Your task to perform on an android device:  In the Reminder app, set the birthday party reminder to repeat yearly.
Image 0: 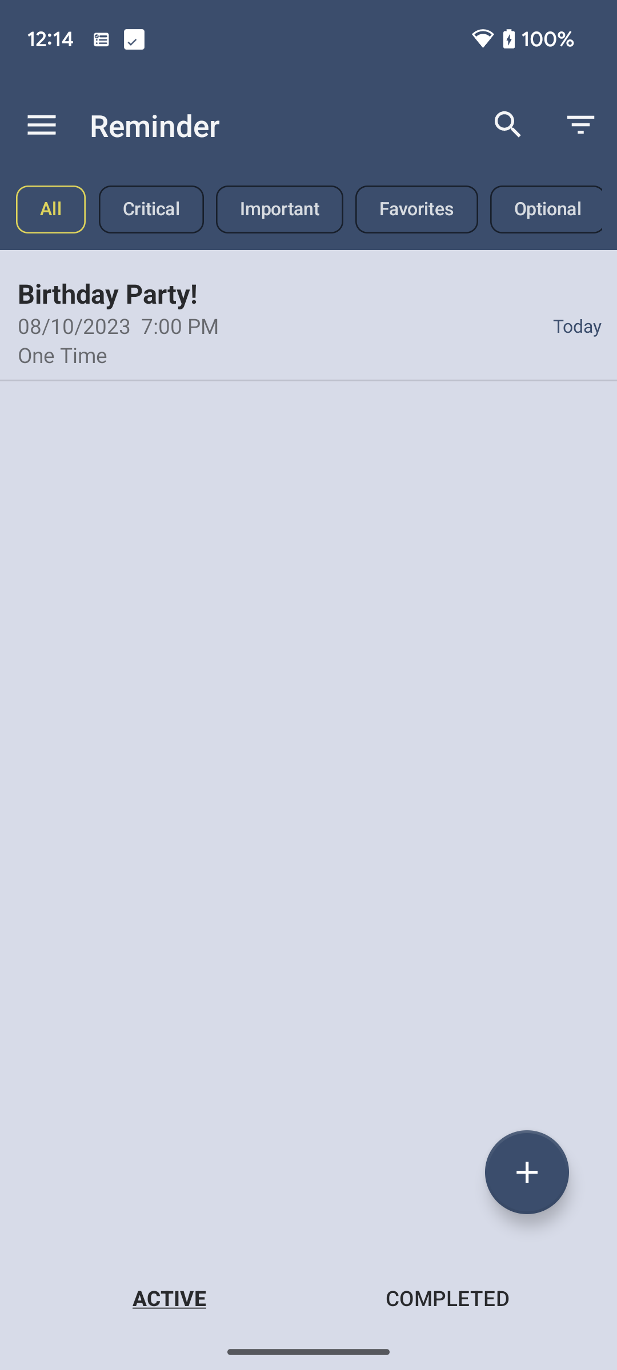
Click on the Birthday party reminder.
Step 0: click (338, 340)
Image 1: 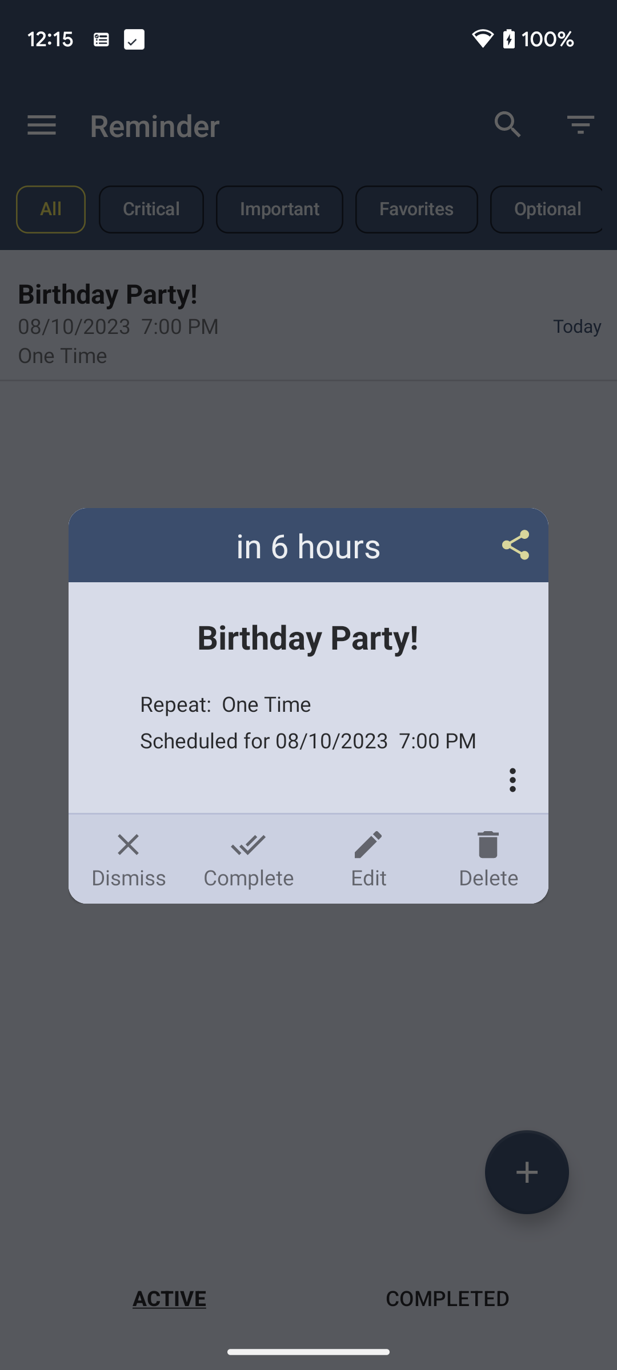
Click on the edit option at the bottom of the pop up screen.
Step 1: click (368, 859)
Image 2: 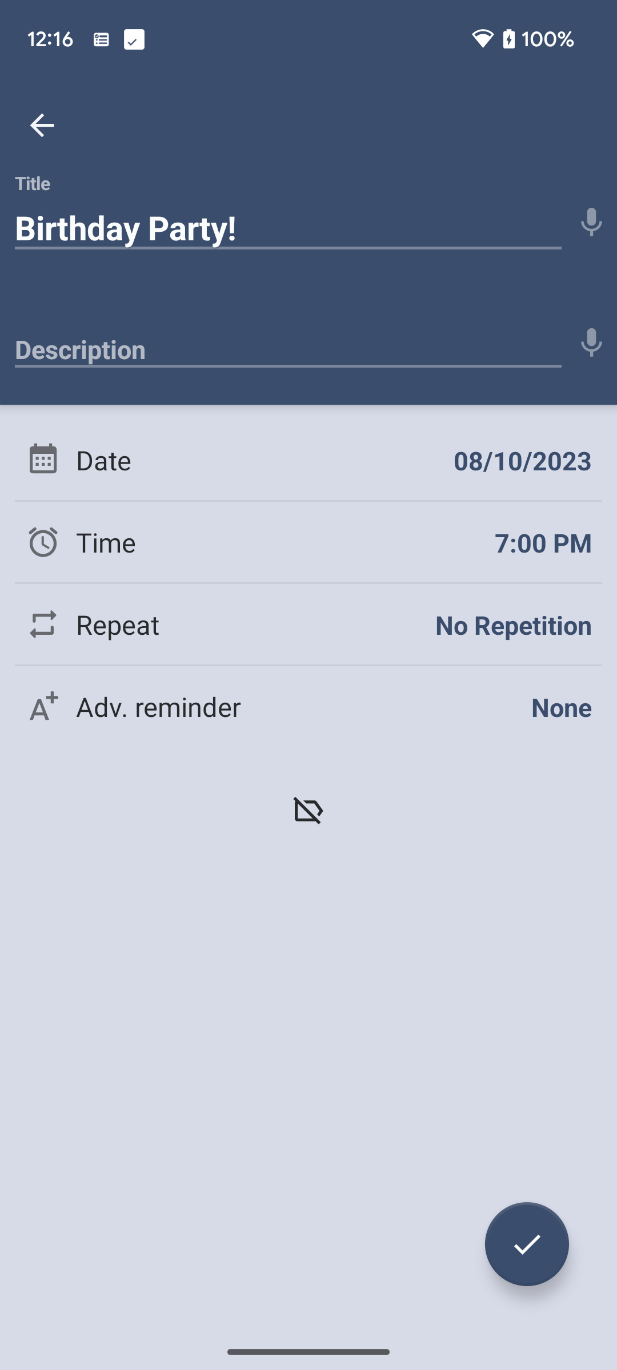
Click on the repeat option on the screen.
Step 2: click (308, 624)
Image 3: 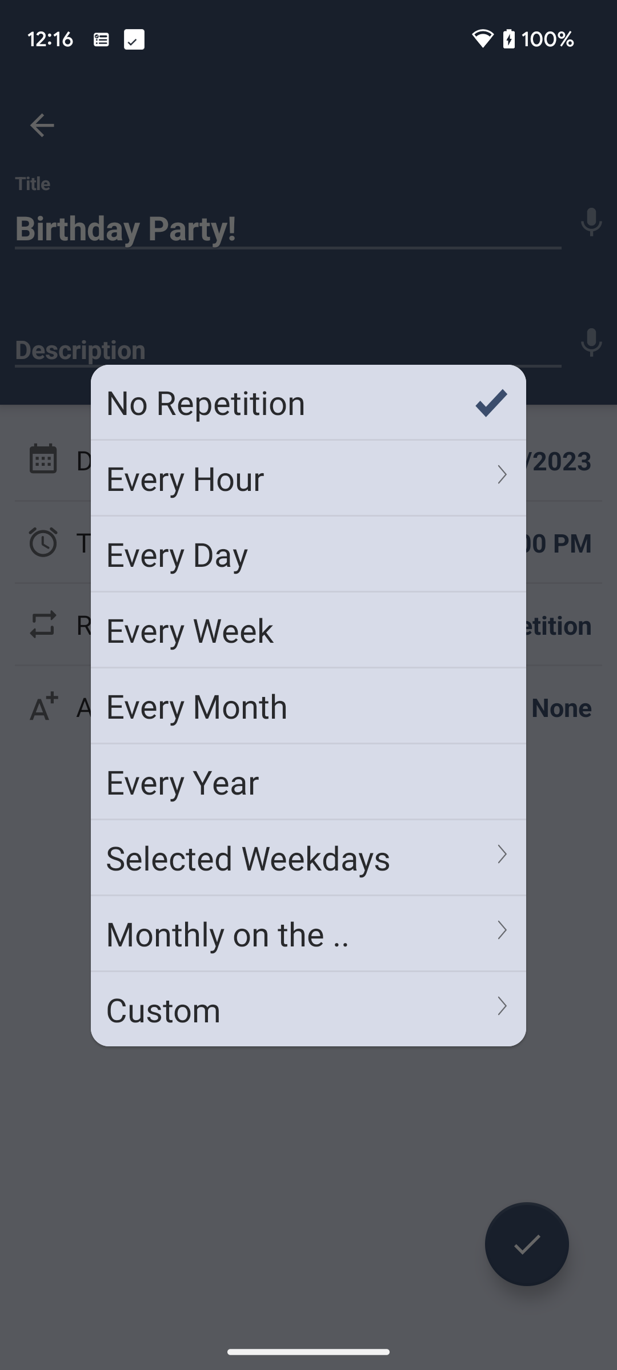
Select the every year option on the pop up list.
Step 3: click (308, 781)
Image 4: 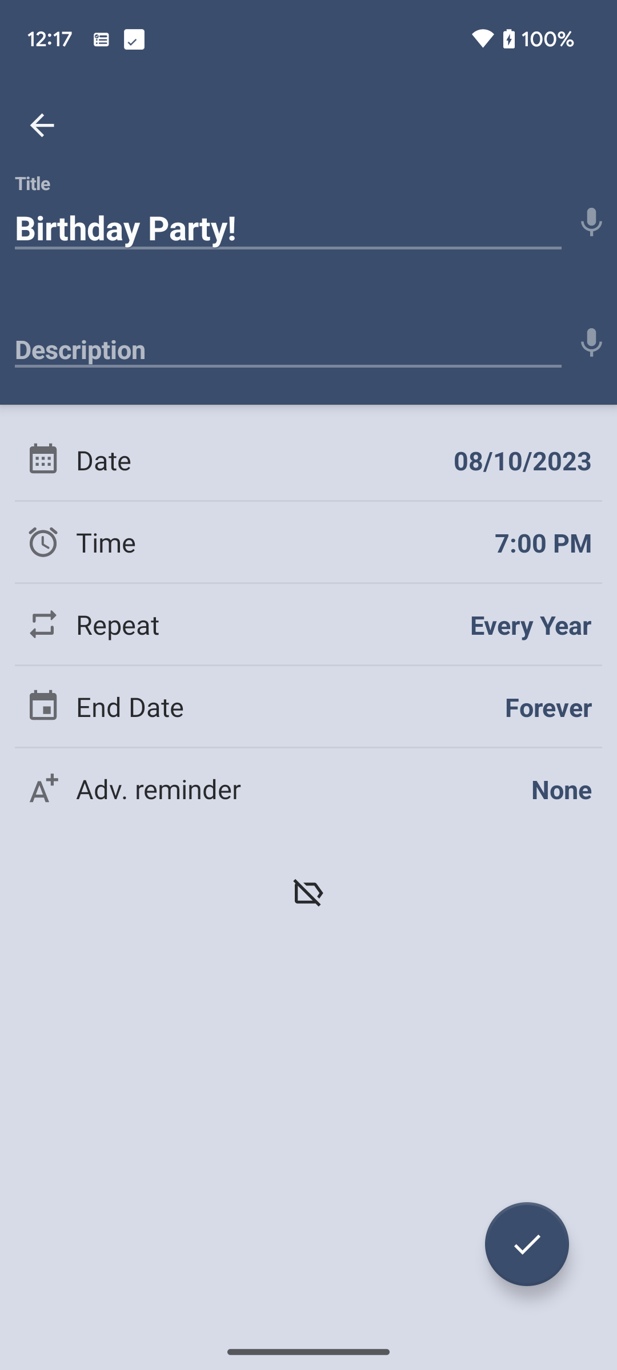
Click on the tick at the bottom right corner of the screen.
Step 4: click (527, 1244)